Your task to perform on an android device: On the PowerPoint app, add the push subtle in the transition effects section.
Image 0: 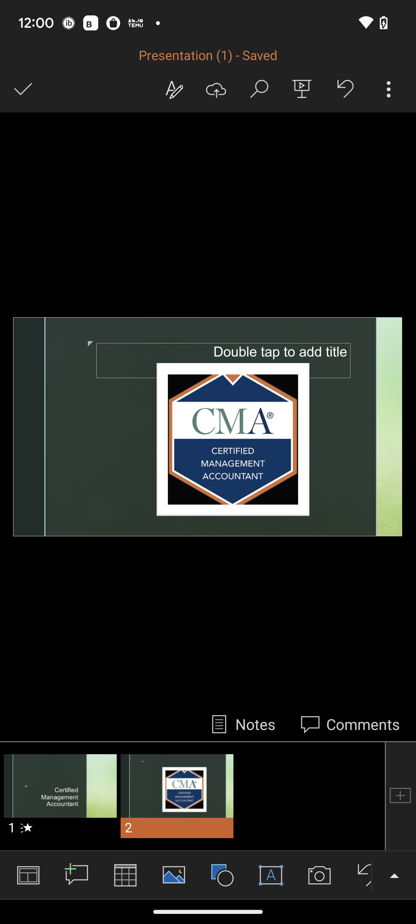
Click on the arrow icon at the bottom right corner of the screen.
Step 0: click (394, 875)
Image 1: 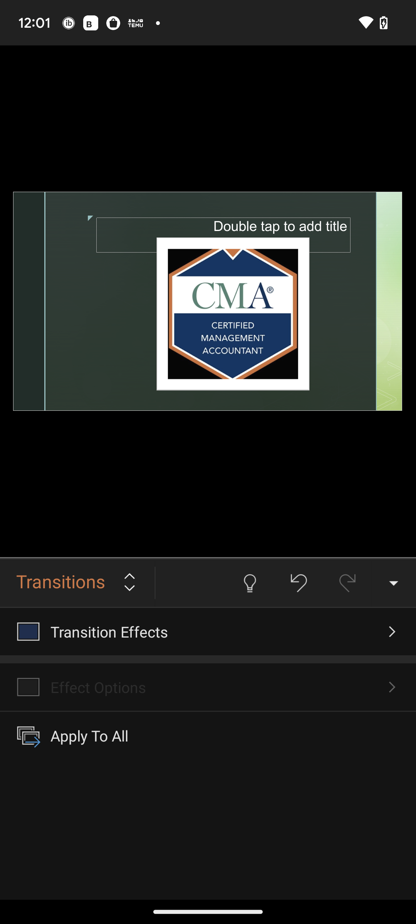
Click on transition effects on the left side of the screen
Step 1: click (208, 631)
Image 2: 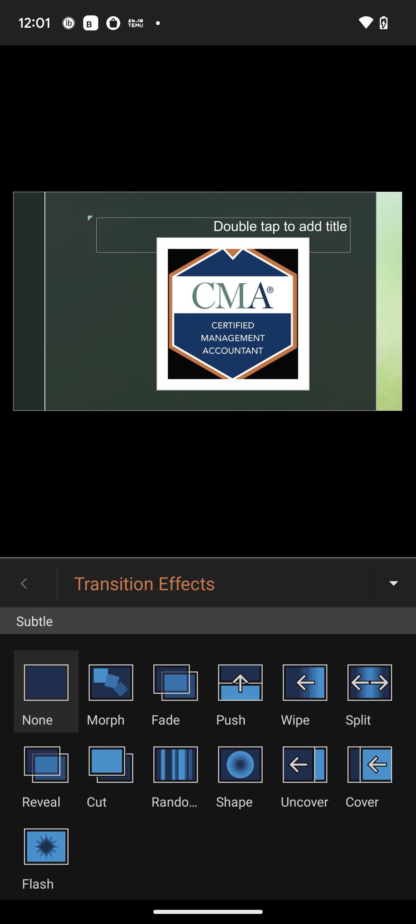
Click on Push after Fade and before Wipe in the middle of the screen..
Step 2: click (240, 691)